Your task to perform on an android device: Search American Queen cruise ship and track it.
Image 0: 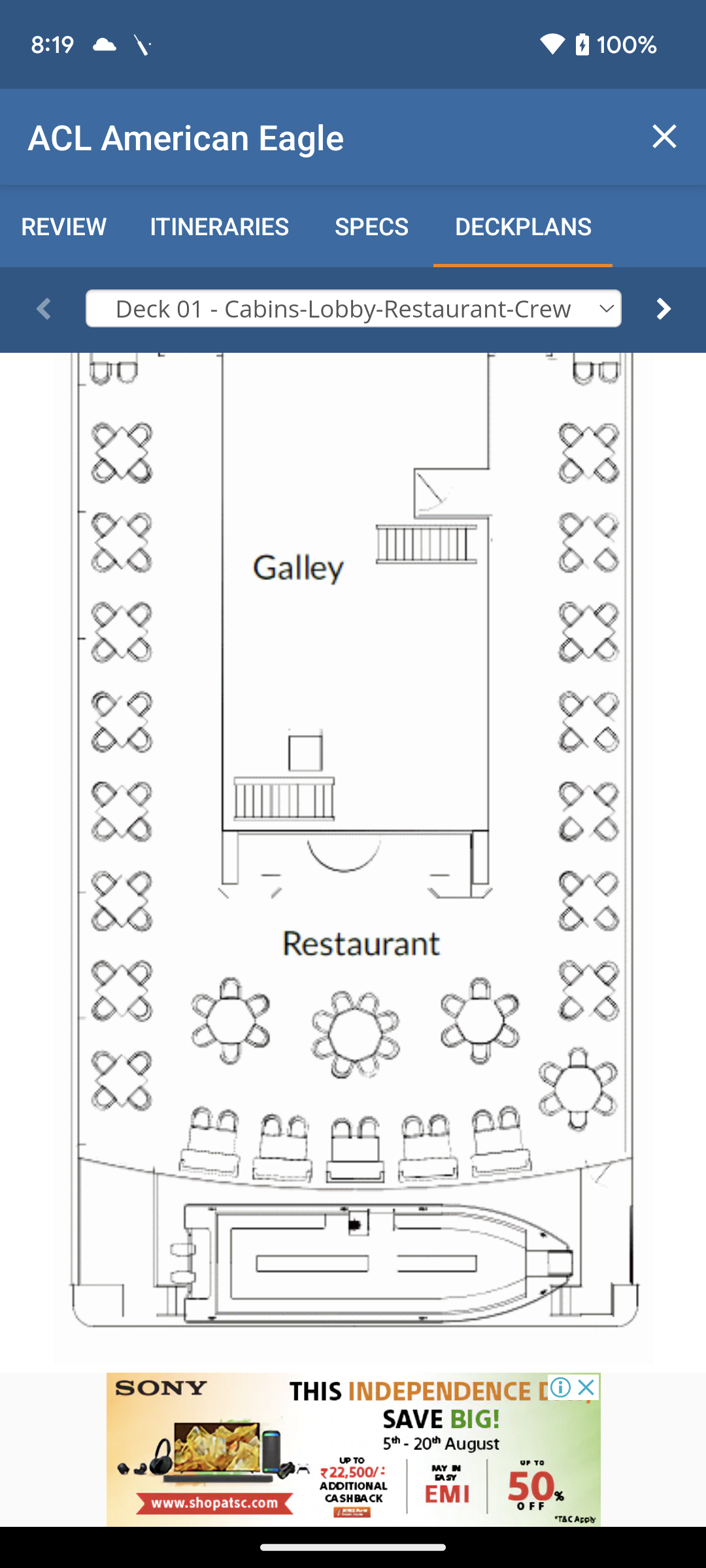
Click on the cross icon at the top right corner of the screen 
Step 0: click (664, 137)
Image 1: 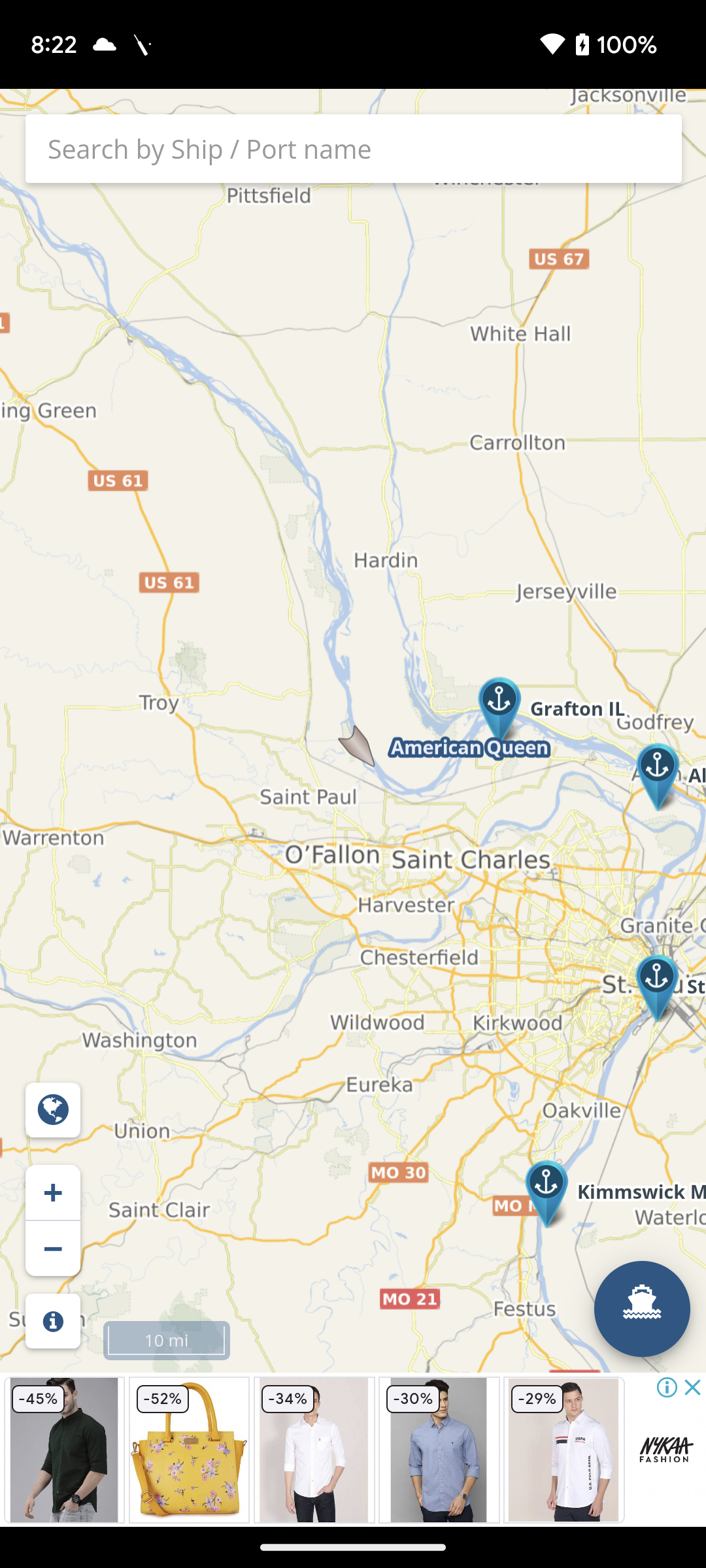
Click on the search bar at the top of the screen
Step 1: click (352, 140)
Image 2: 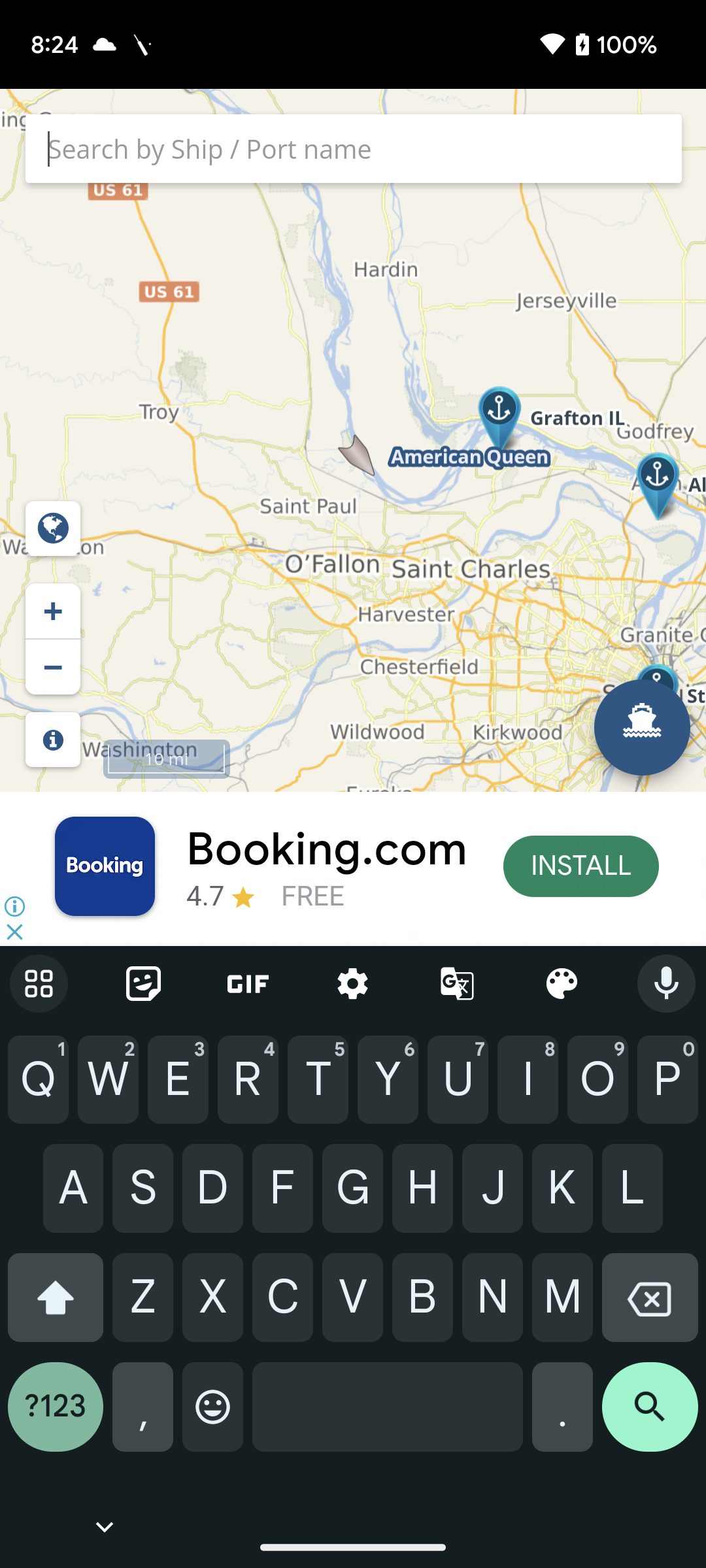
Type American Queen in search bar
Step 2: type "American Queen"
Image 3: 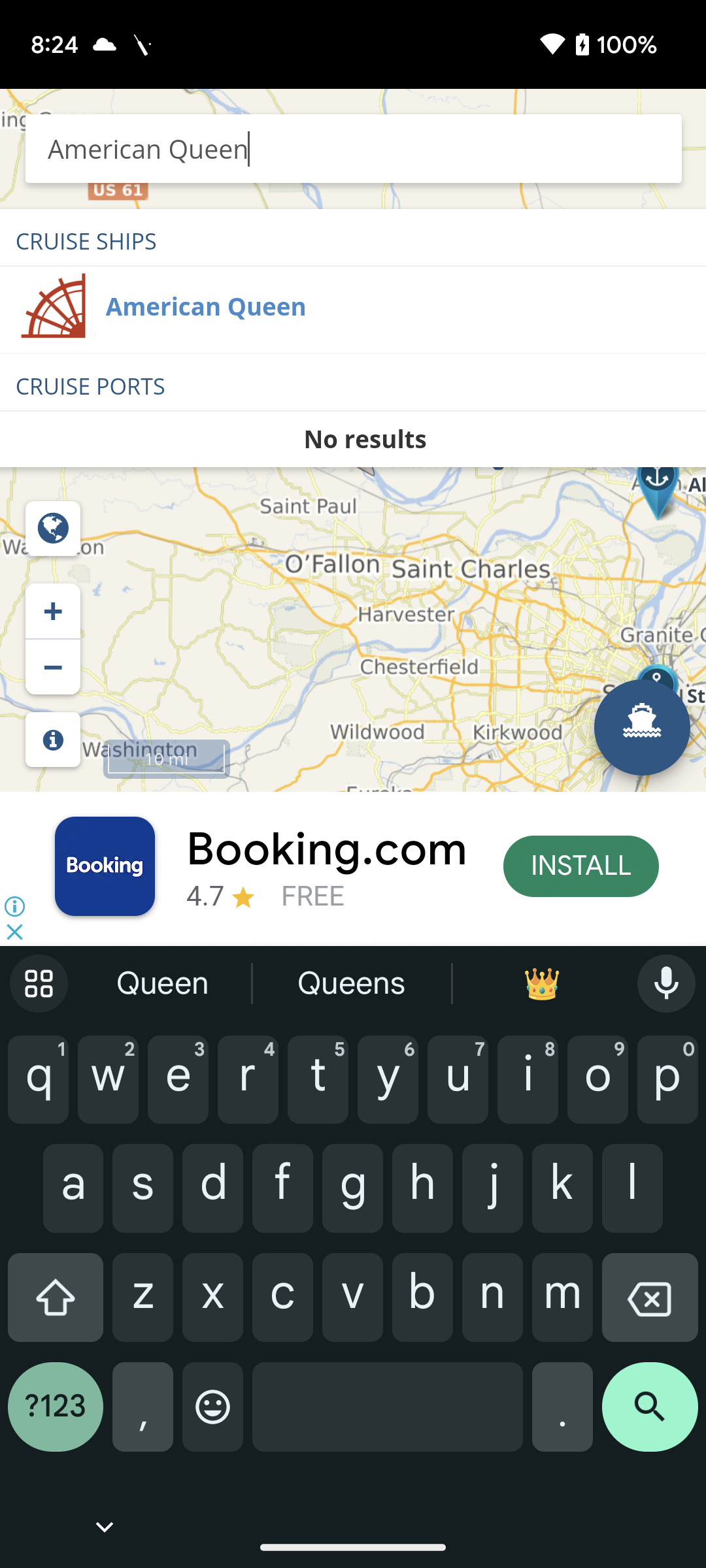
Click on the search icon at the bottom right corner of the screen
Step 3: click (650, 1417)
Image 4: 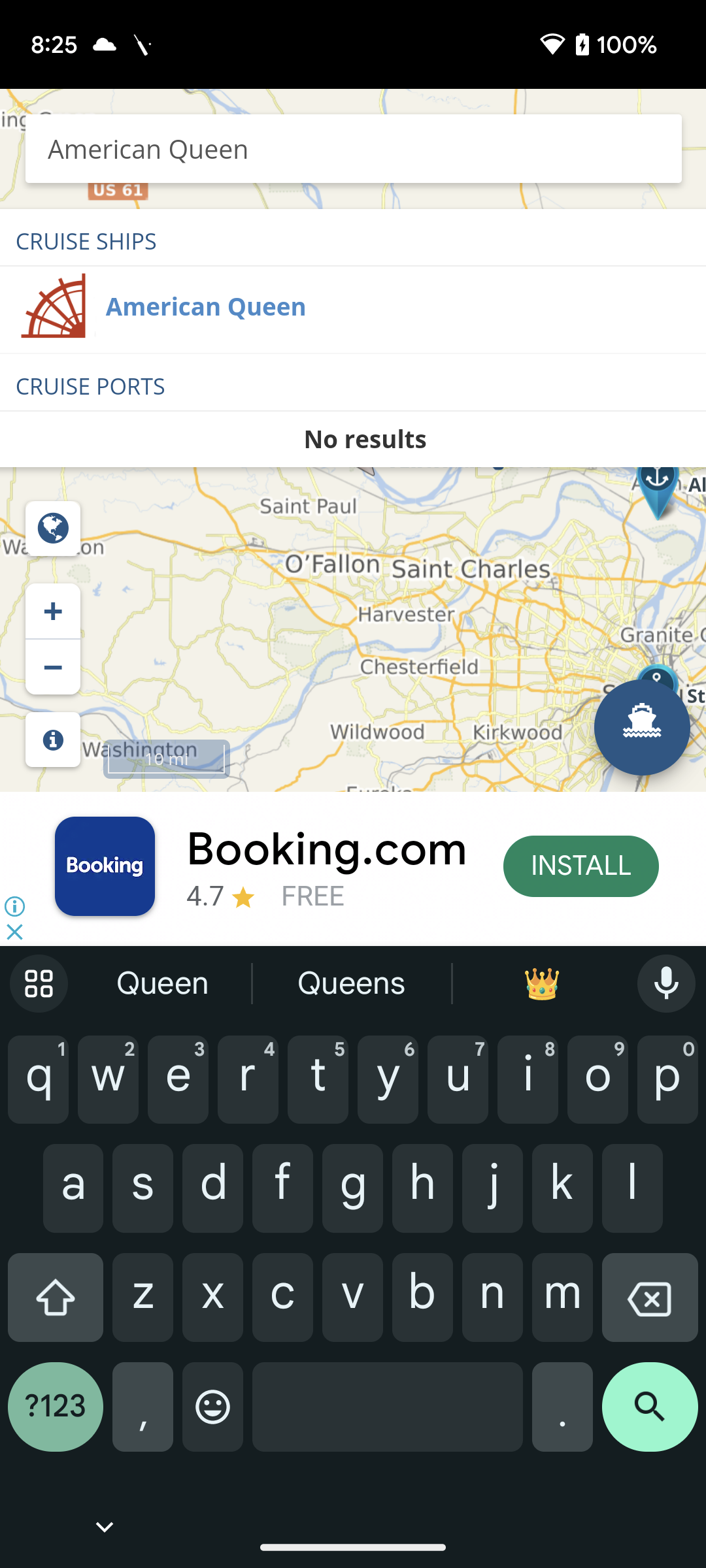
Click on the first suggested result
Step 4: click (205, 306)
Image 5: 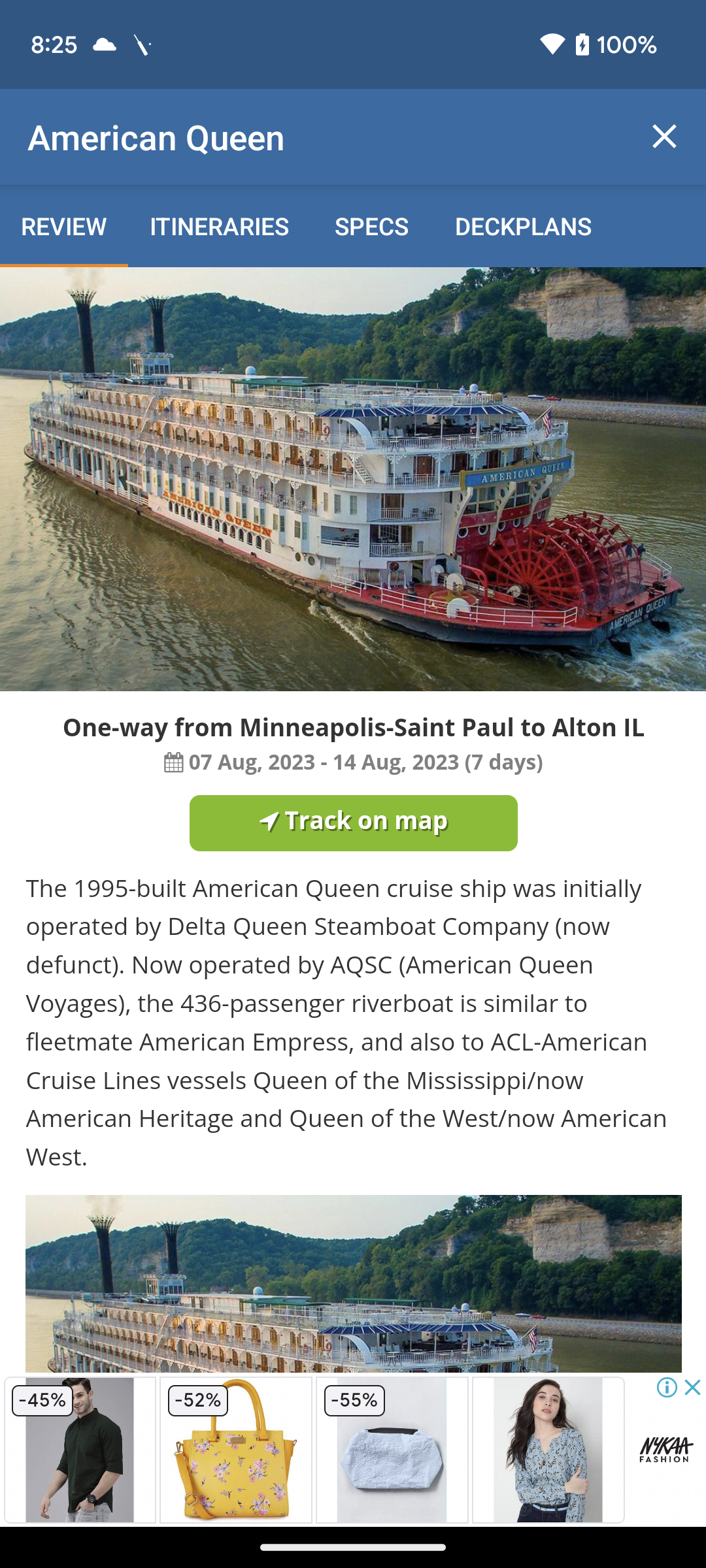
Click on track on map option to track this ship
Step 5: click (361, 819)